Your task to perform on an android device: Review the progress of current learning .
Image 0: 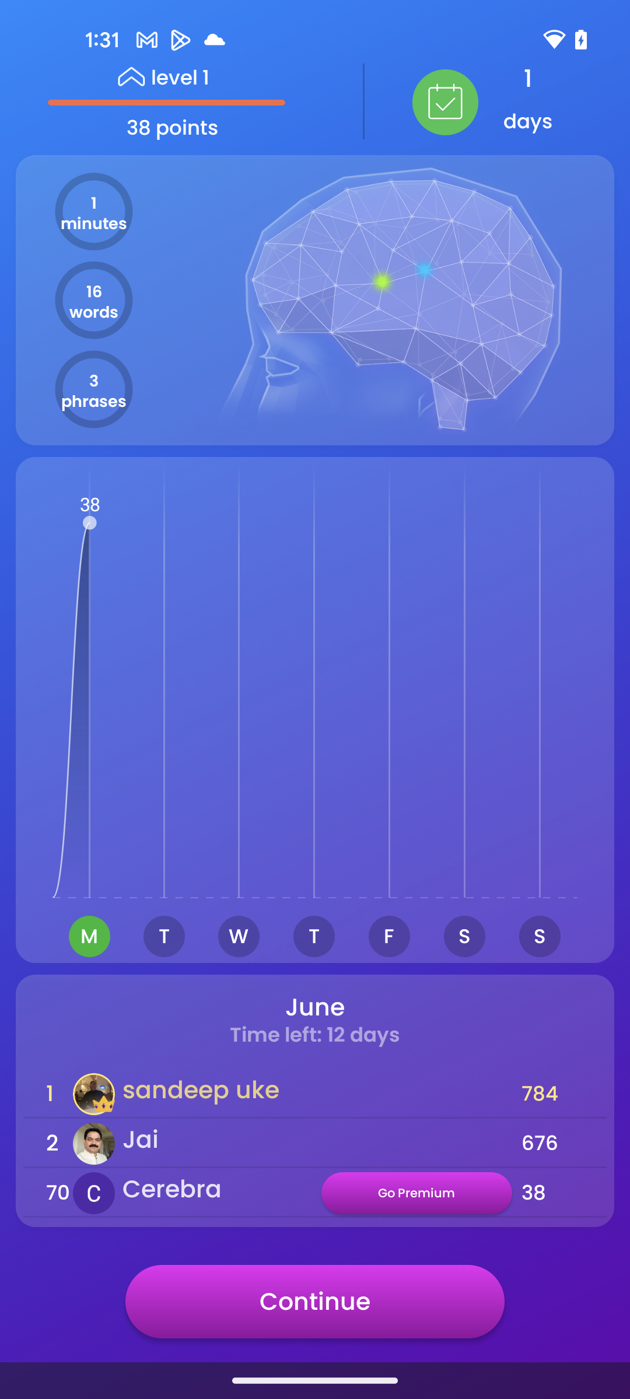
Click on the continue button 
Step 0: click (314, 1301)
Image 1: 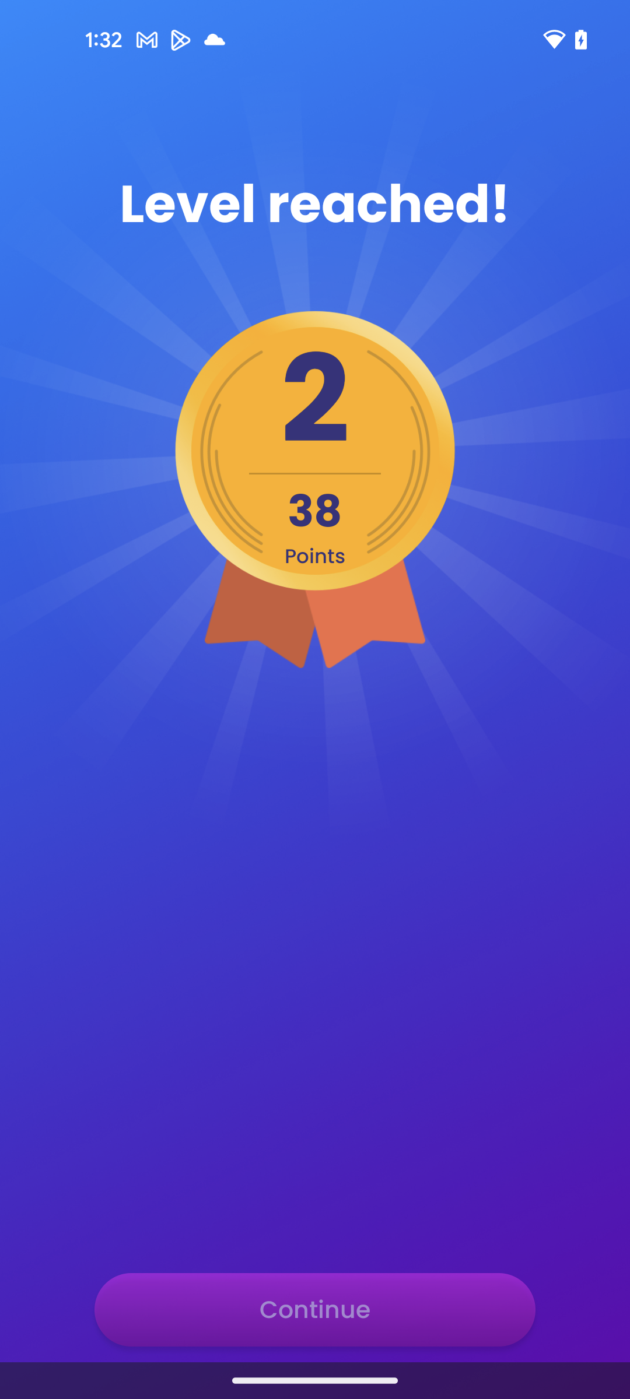
Click on the continue button 
Step 1: wait
Image 4: 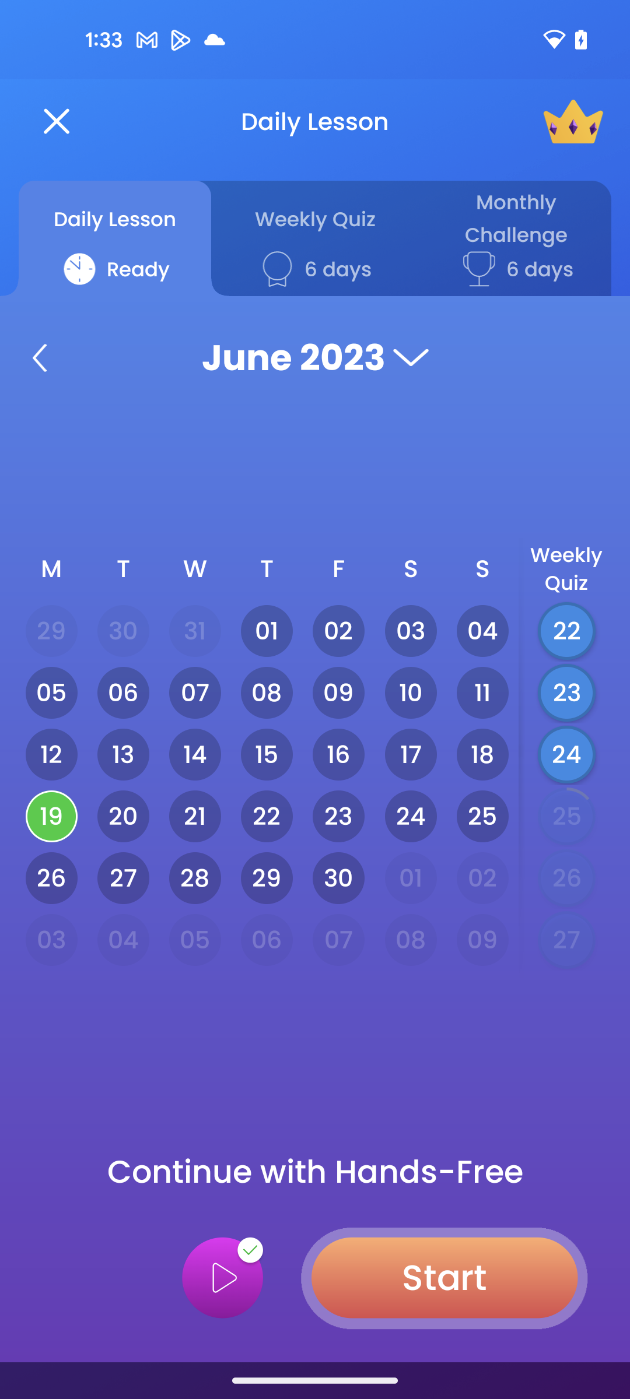
Close the Daily lesson section 
Step 4: click (56, 121)
Image 5: 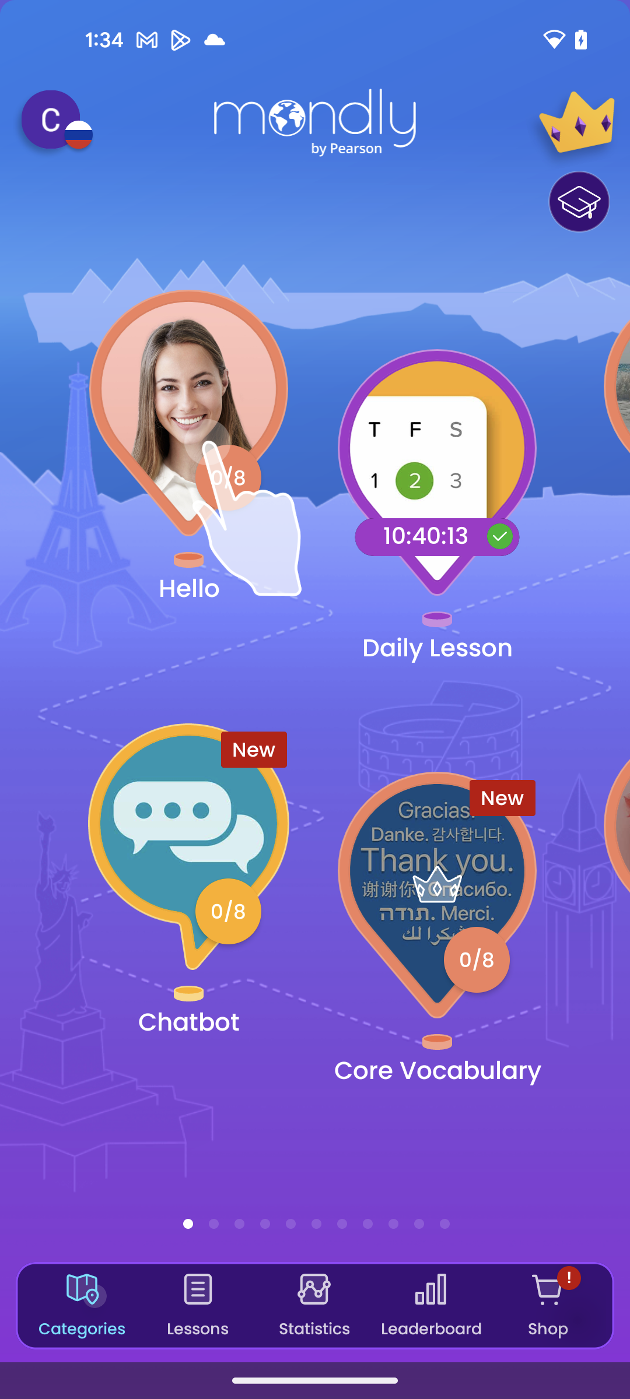
Go to statistics section
Step 5: click (313, 1288)
Image 6: 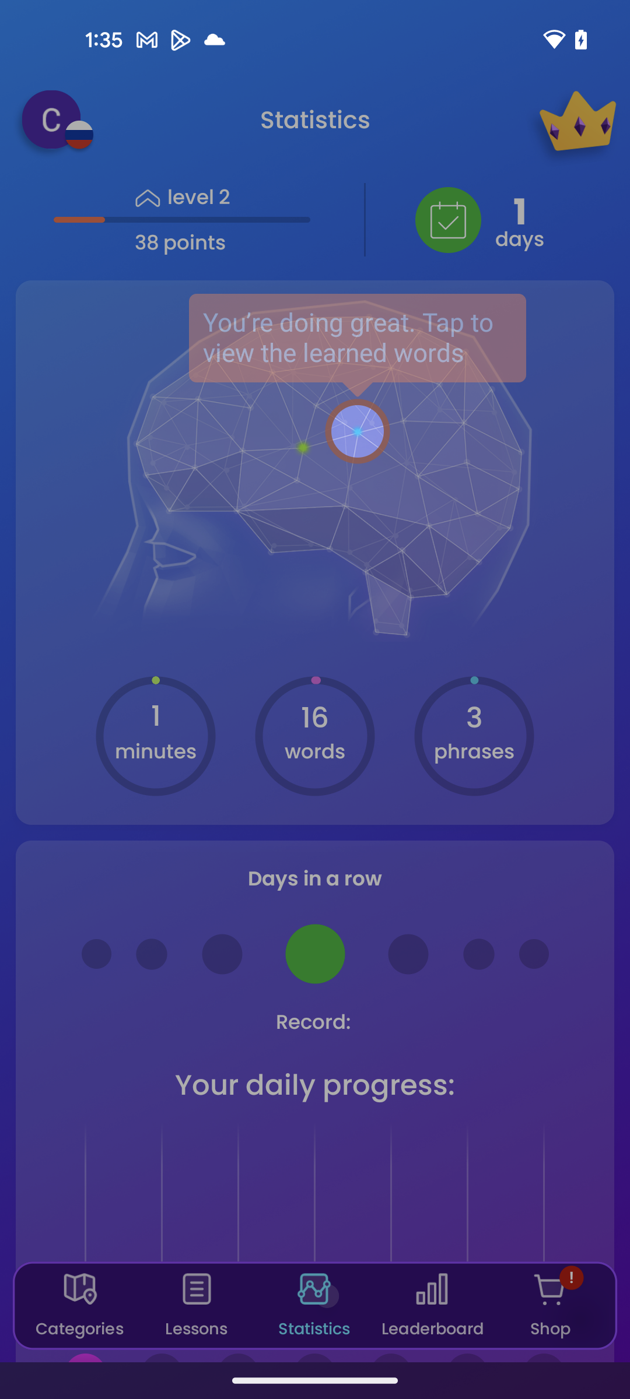
Go to statistics section
Step 6: wait
Image 7: 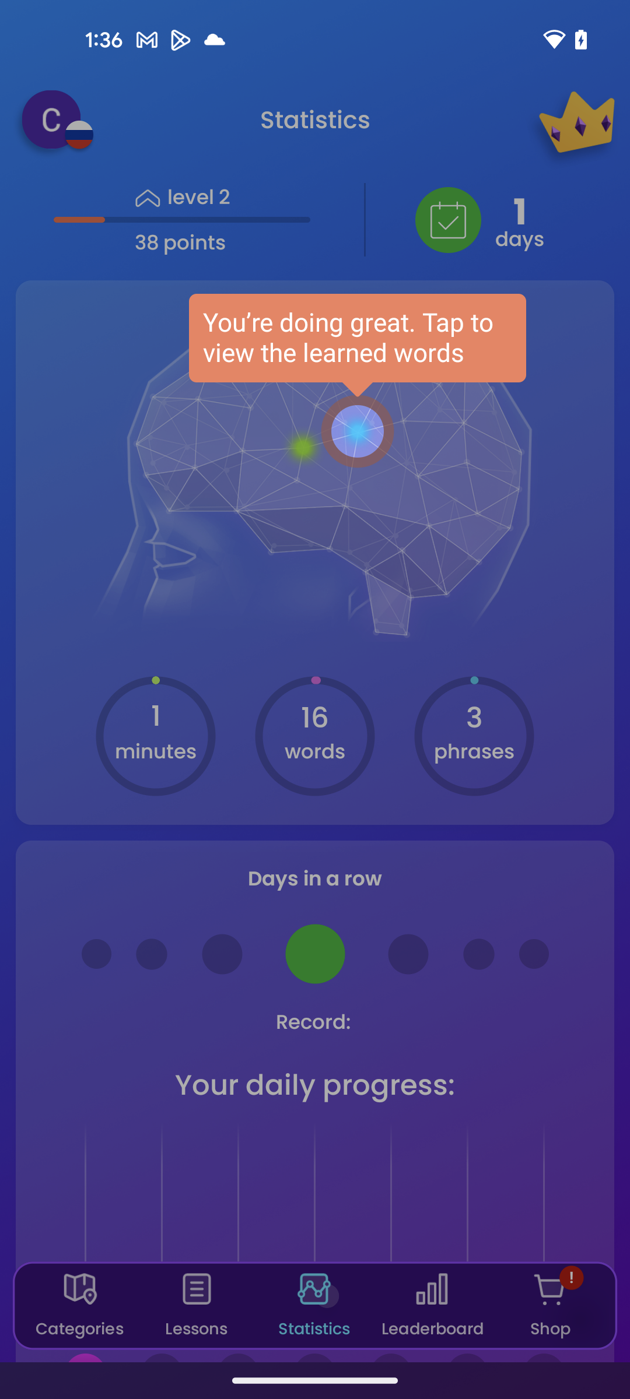
Click on the blue dot at the center of the  brain
Step 7: click (358, 431)